Your task to perform on an android device: In NoBroker app, Search for rent house in uttam nagar delhi
Image 0: 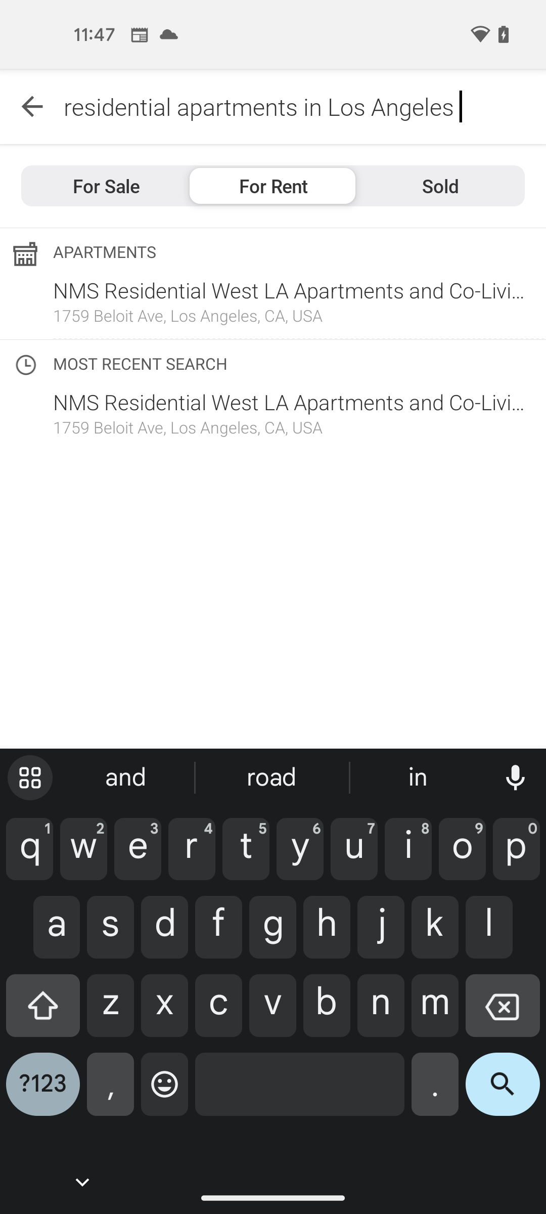
Open NoBroker app
Step 0: open app "NoBroker"
Image 1: 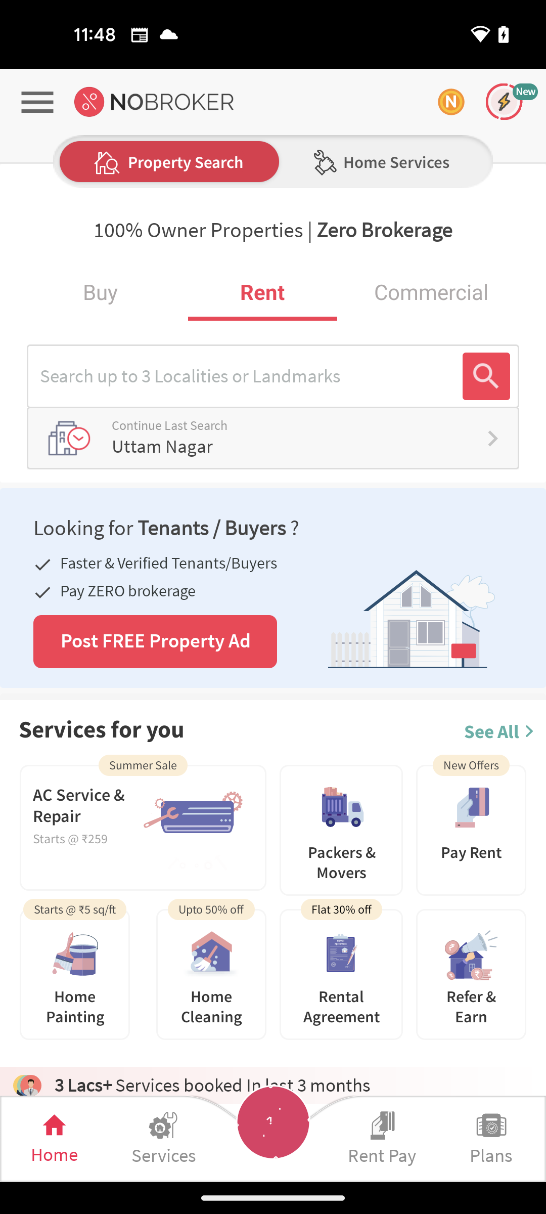
Click on the search bar
Step 1: click (242, 376)
Image 2: 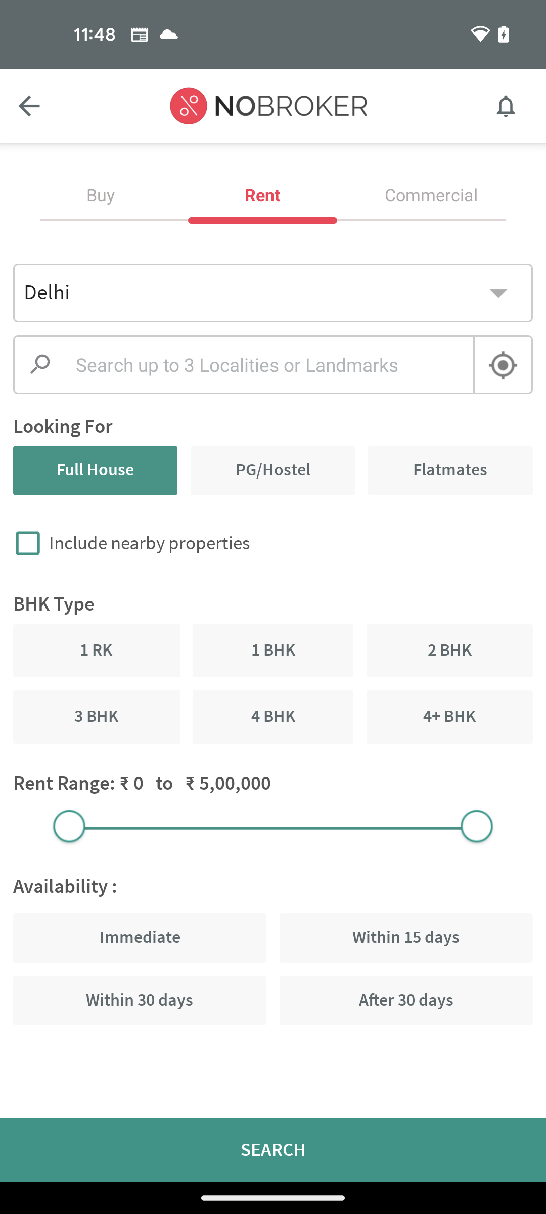
Search for uttam nagar new delhi
Step 2: type "uttam nagar new delhi"
Image 3: 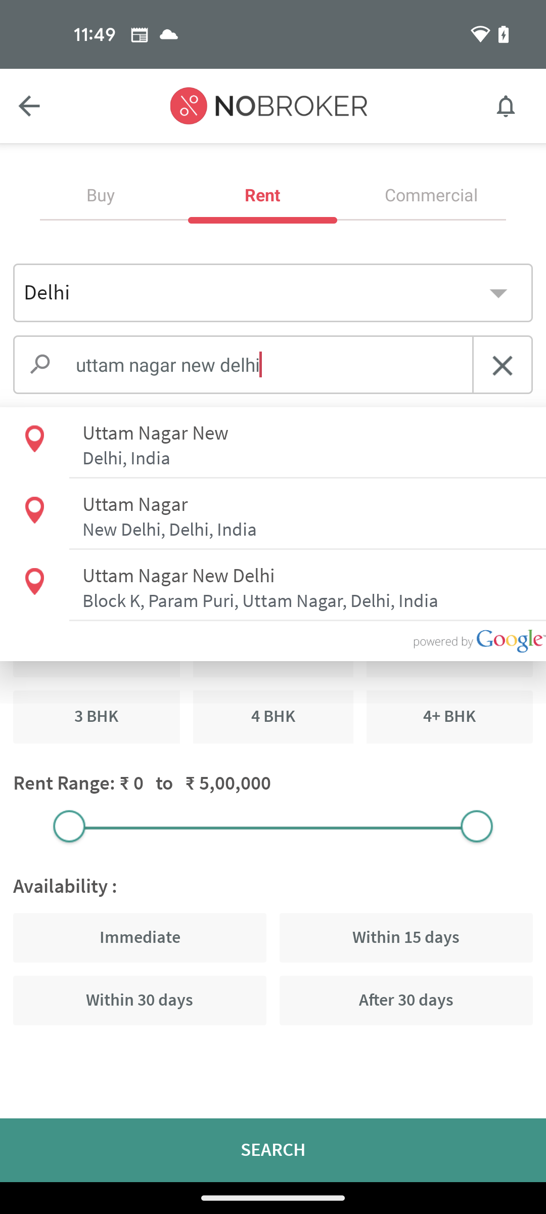
Click on the second search result
Step 3: click (135, 504)
Image 4: 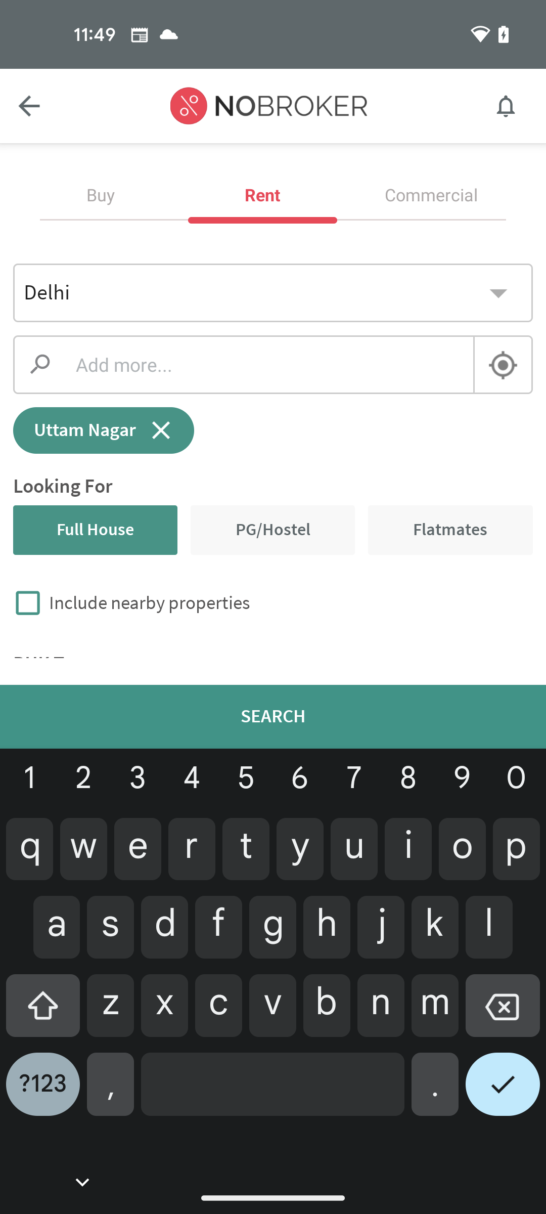
Click on the Search button 
Step 4: click (273, 717)